Your task to perform on an android device: Open Jollybration app,  Put Delivery address for two Dozen Red Roses
Image 1: 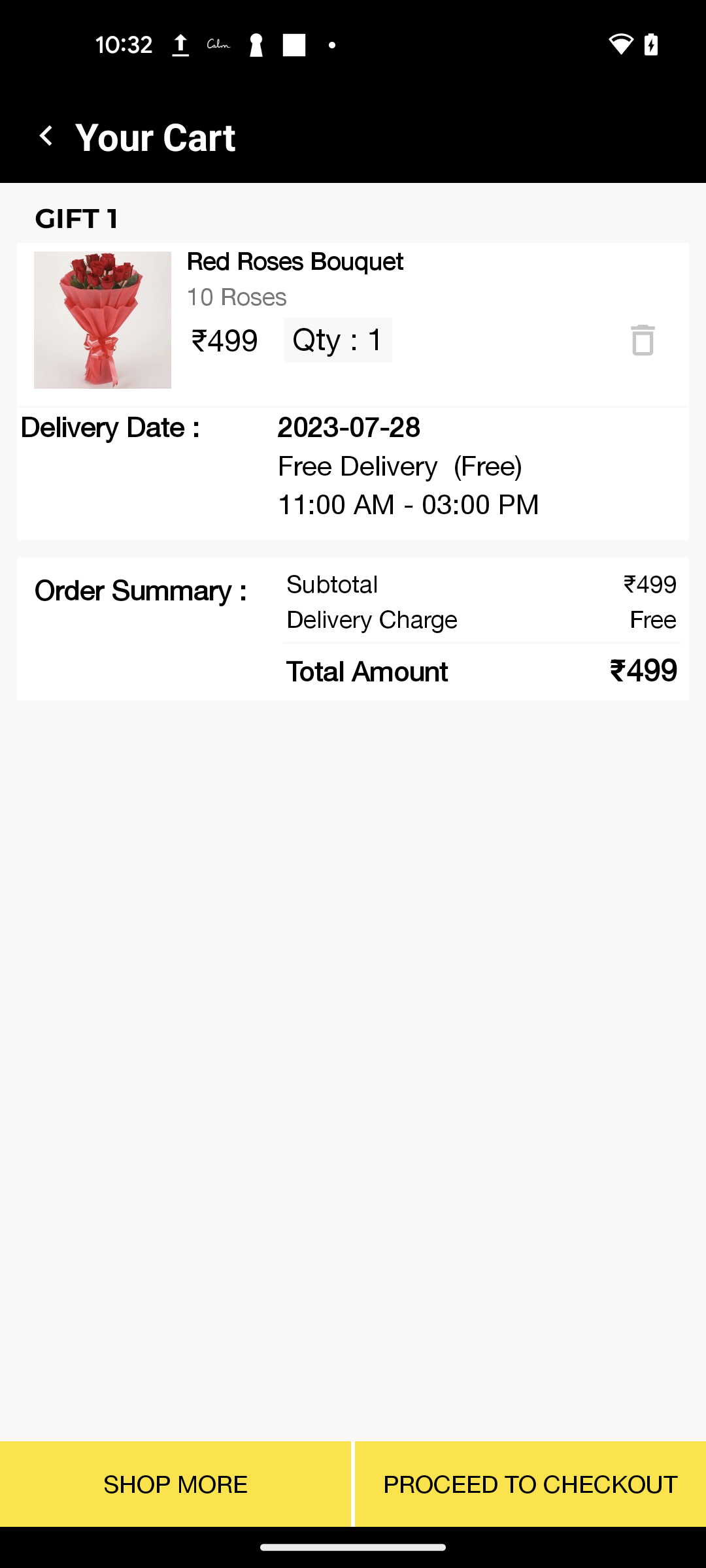
Click on the PROCEED TO CHECKOUT button at the bottom right of the screen
Step 1: click (530, 1484)
Image 2: 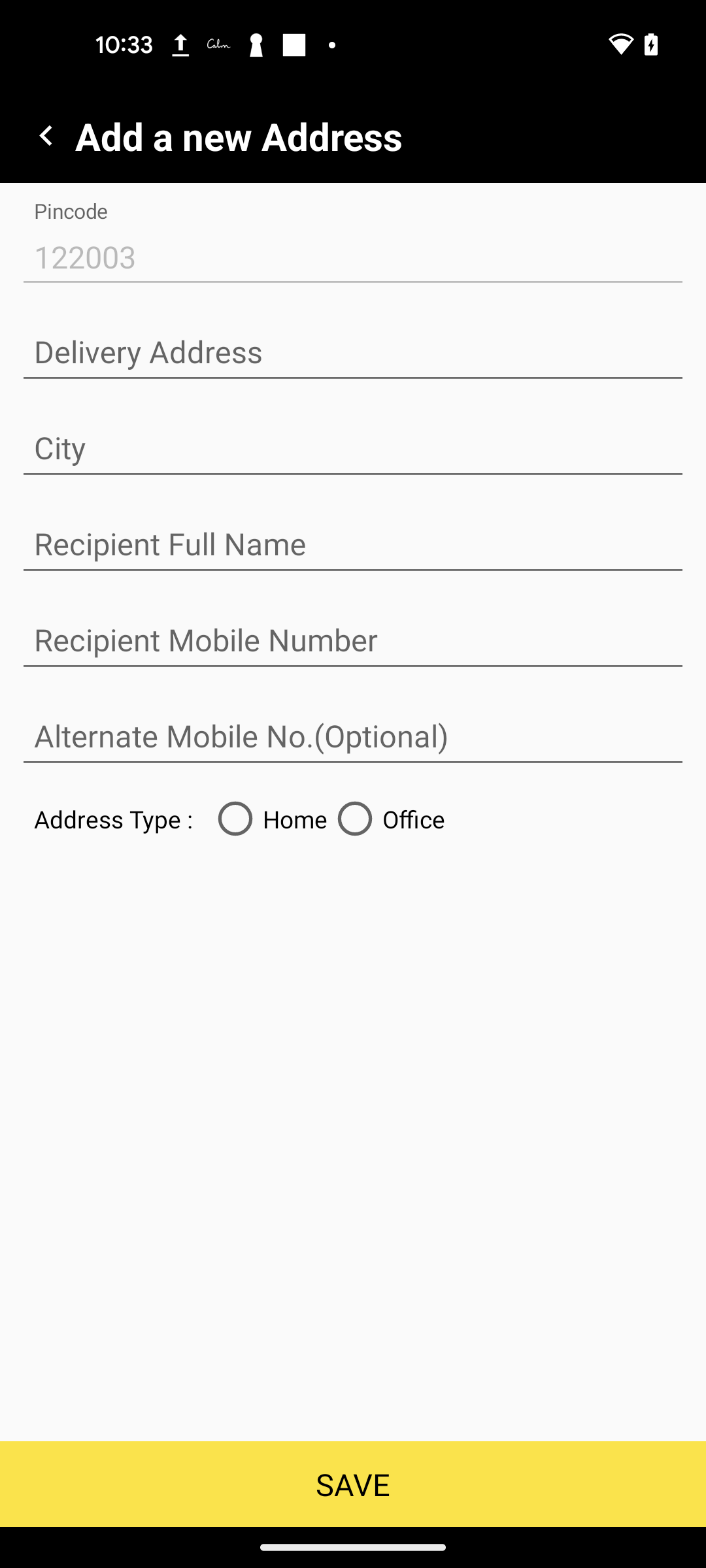
Click on the delivery address
Step 2: click (352, 353)
Image 4: 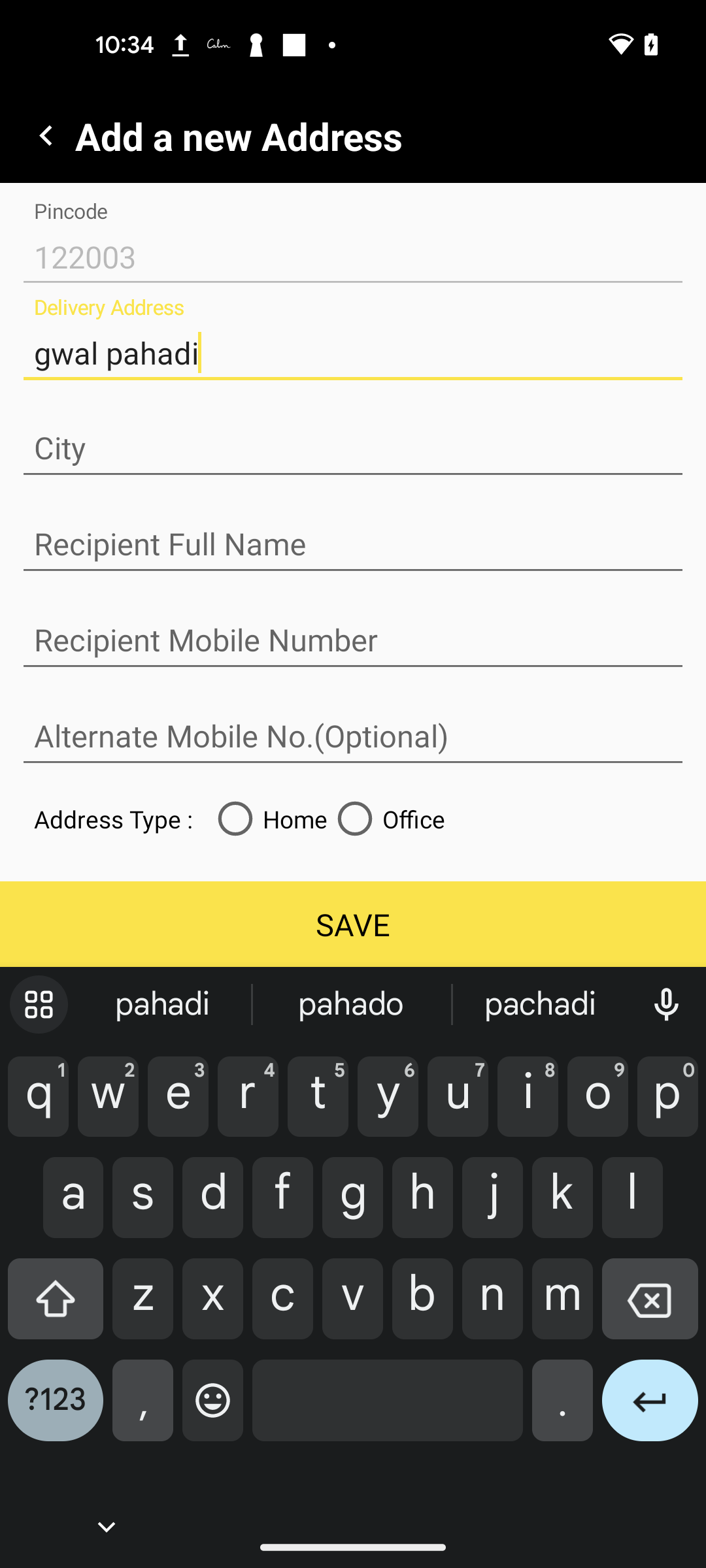
Click on the city section
Step 4: click (352, 449)
Image 6: 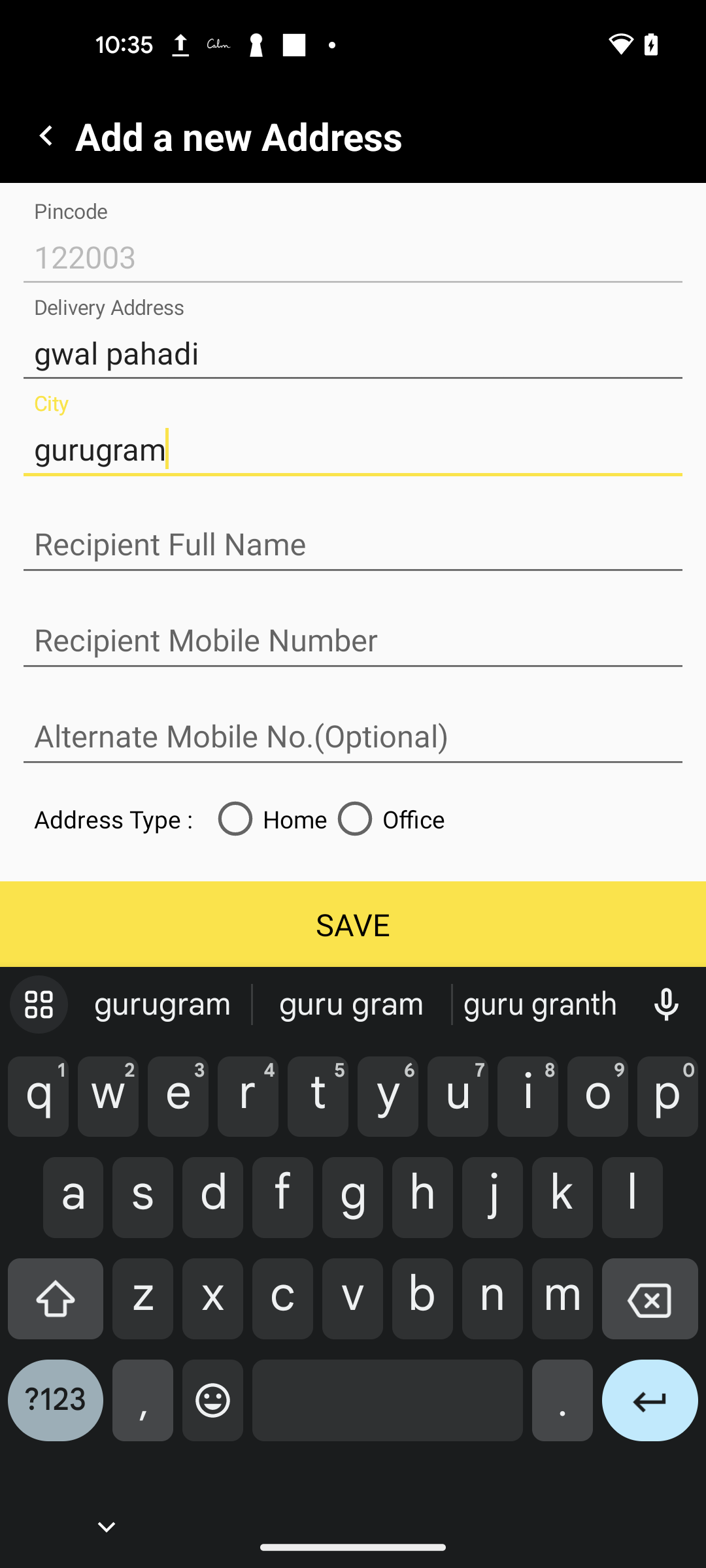
Click on the Recipient Full Name
Step 6: click (352, 545)
Image 7: 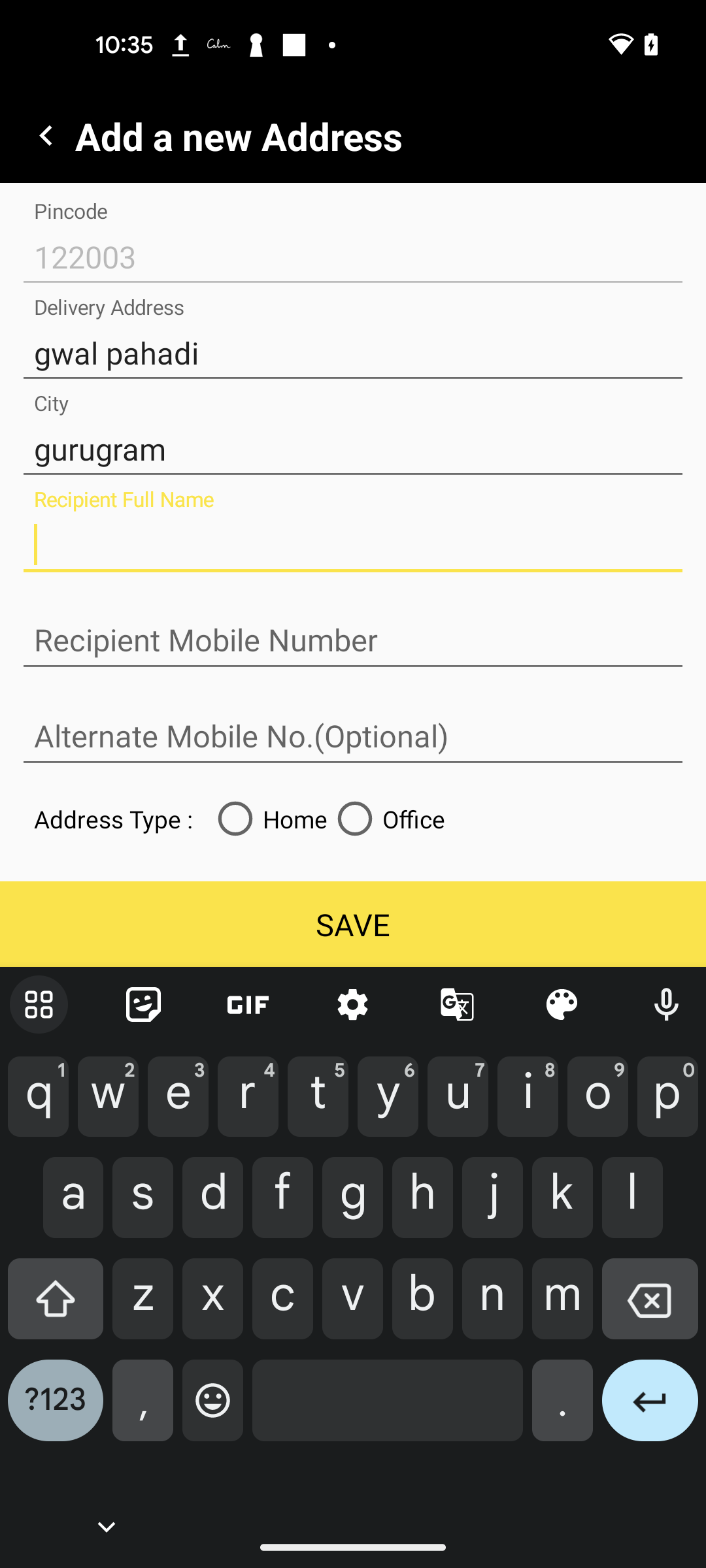
type cerebra
Step 7: type "cerebra"
Image 8: 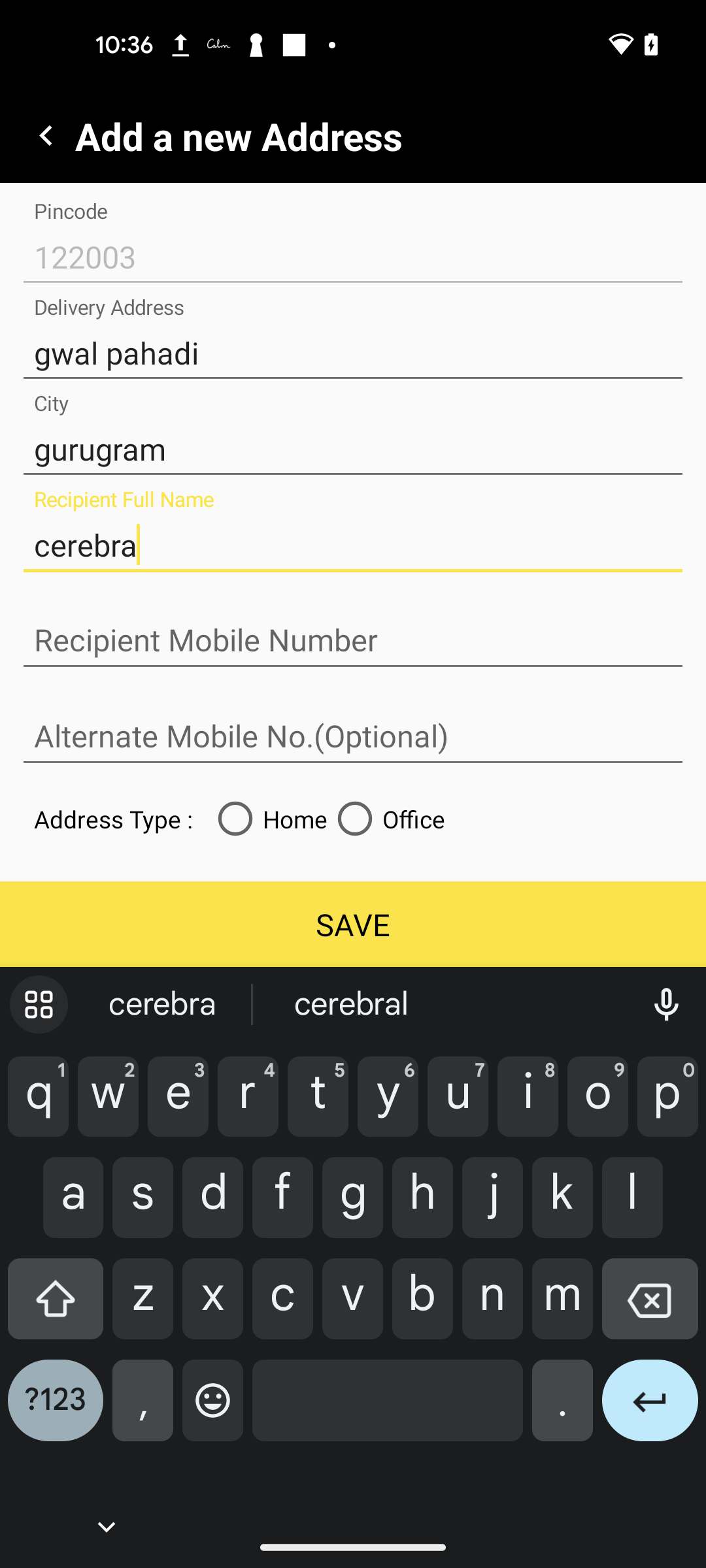
Click on the Save button
Step 8: click (353, 924)
Image 9: 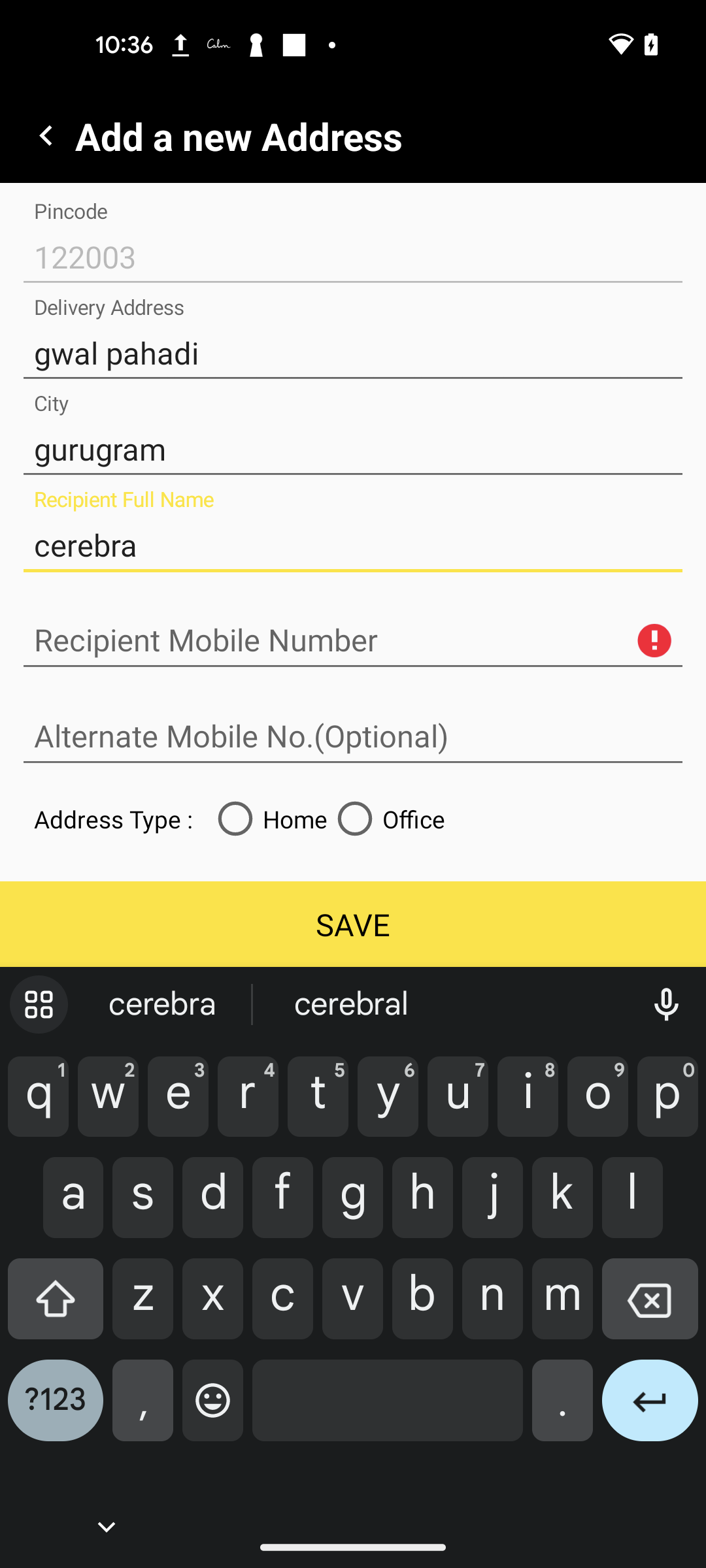
Click on the Recipient Mobile Number
Step 9: click (352, 641)
Image 10: 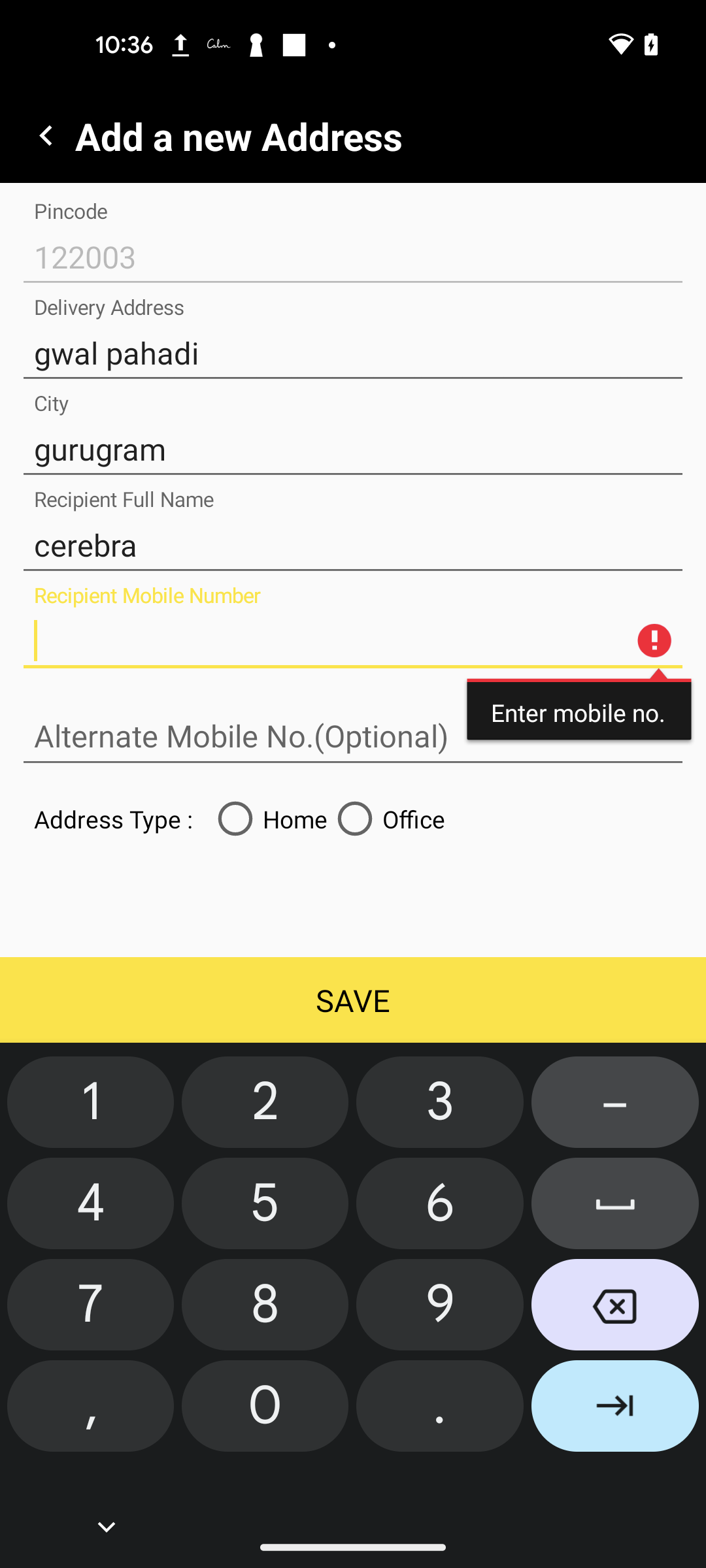
type 9876543210
Step 10: type "9876543210"
Image 11: 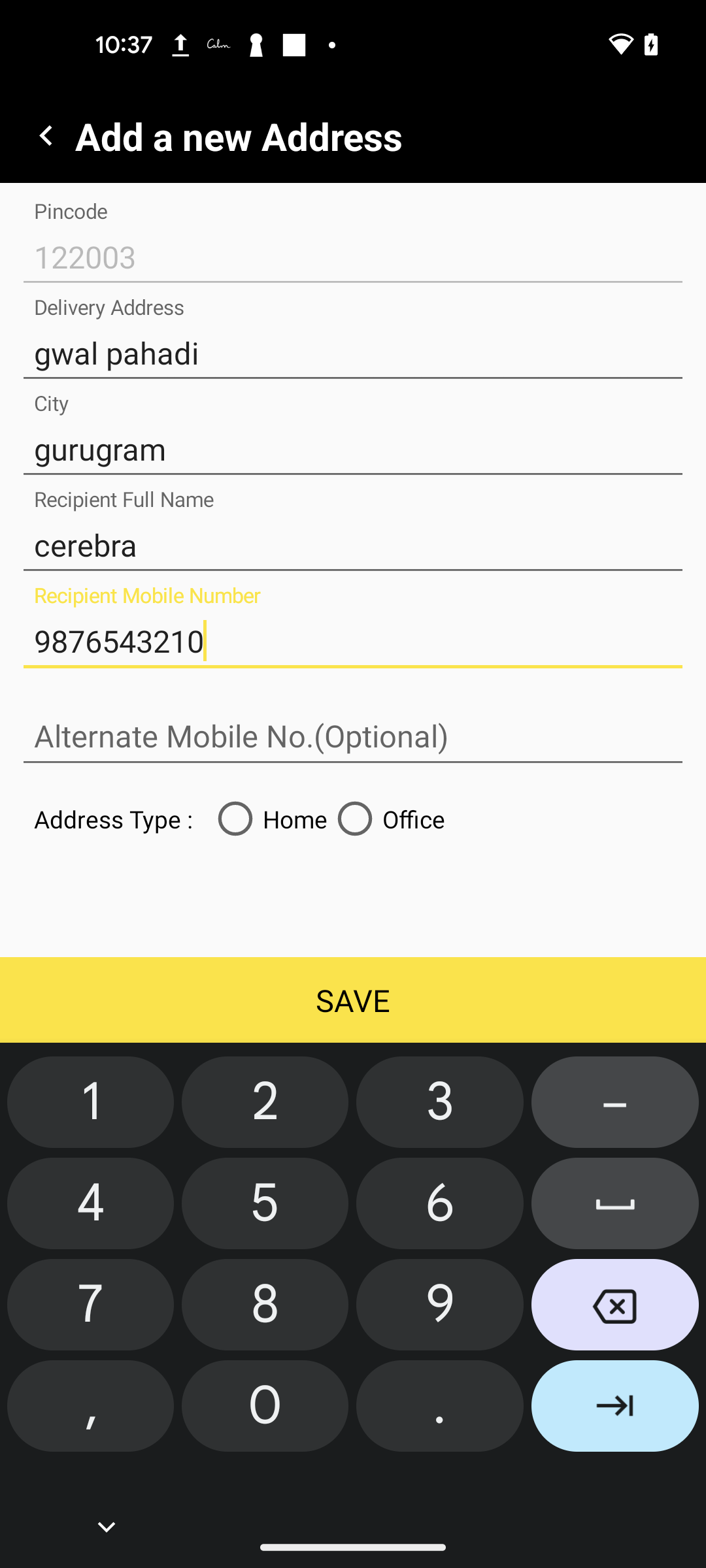
Click on the SAVE button 
Step 11: click (353, 1000)